Your task to perform on an android device: Open DoorDash app, Enter zipcode 98101 and search for Aliberto's Jr Fresh Mexican Food, gluten free restaurant
Image 0: 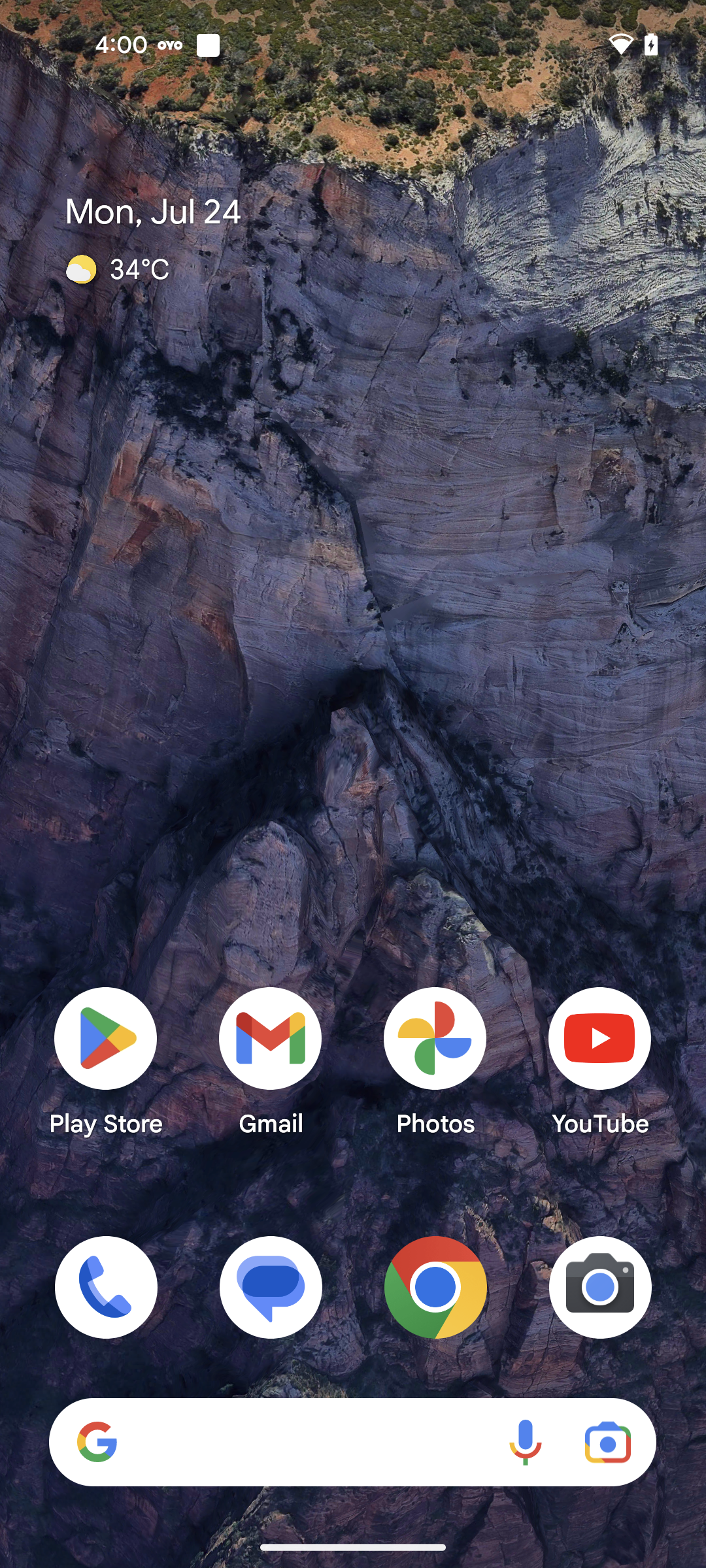
Open DoorDash app
Step 0: open app "DoorDash"
Image 1: 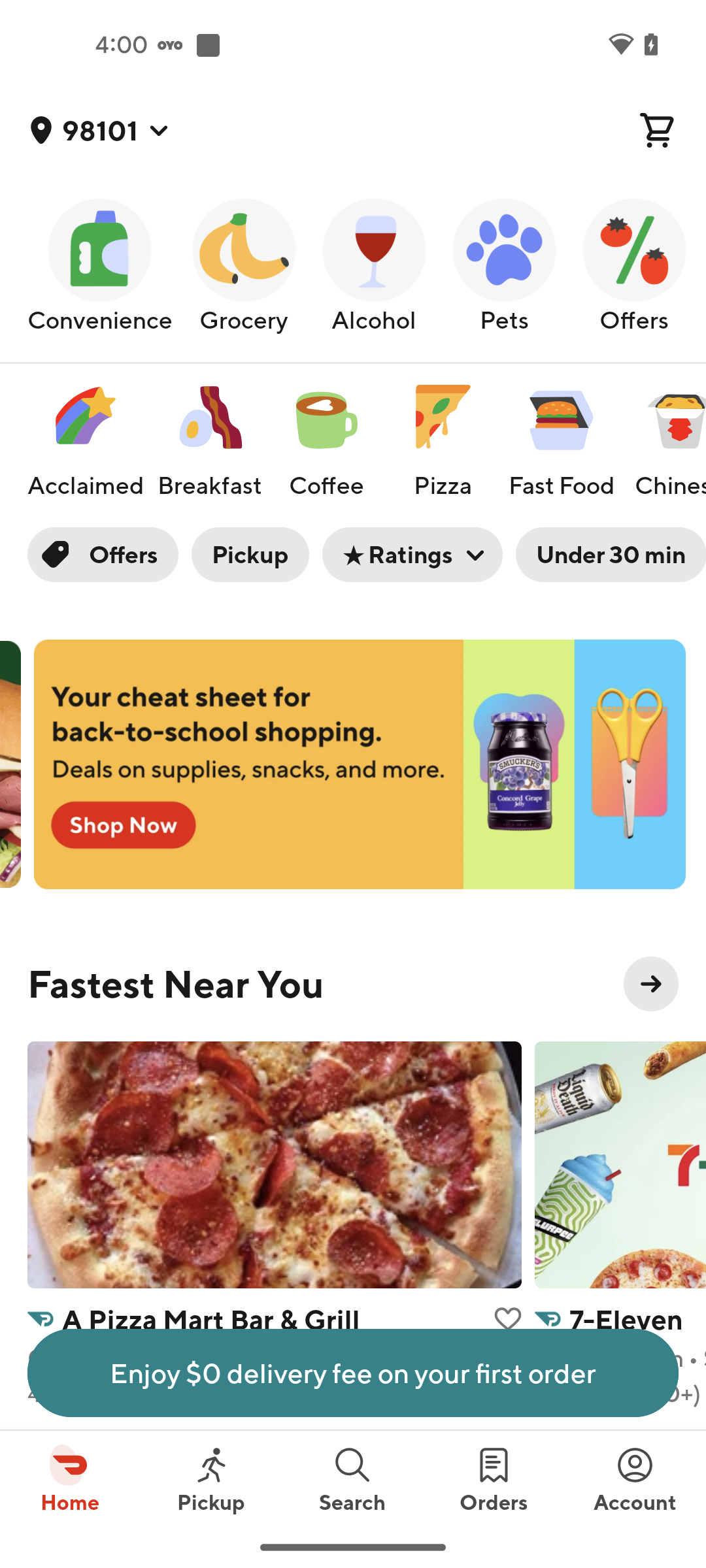
Go to the Search tab
Step 1: click (353, 1478)
Image 2: 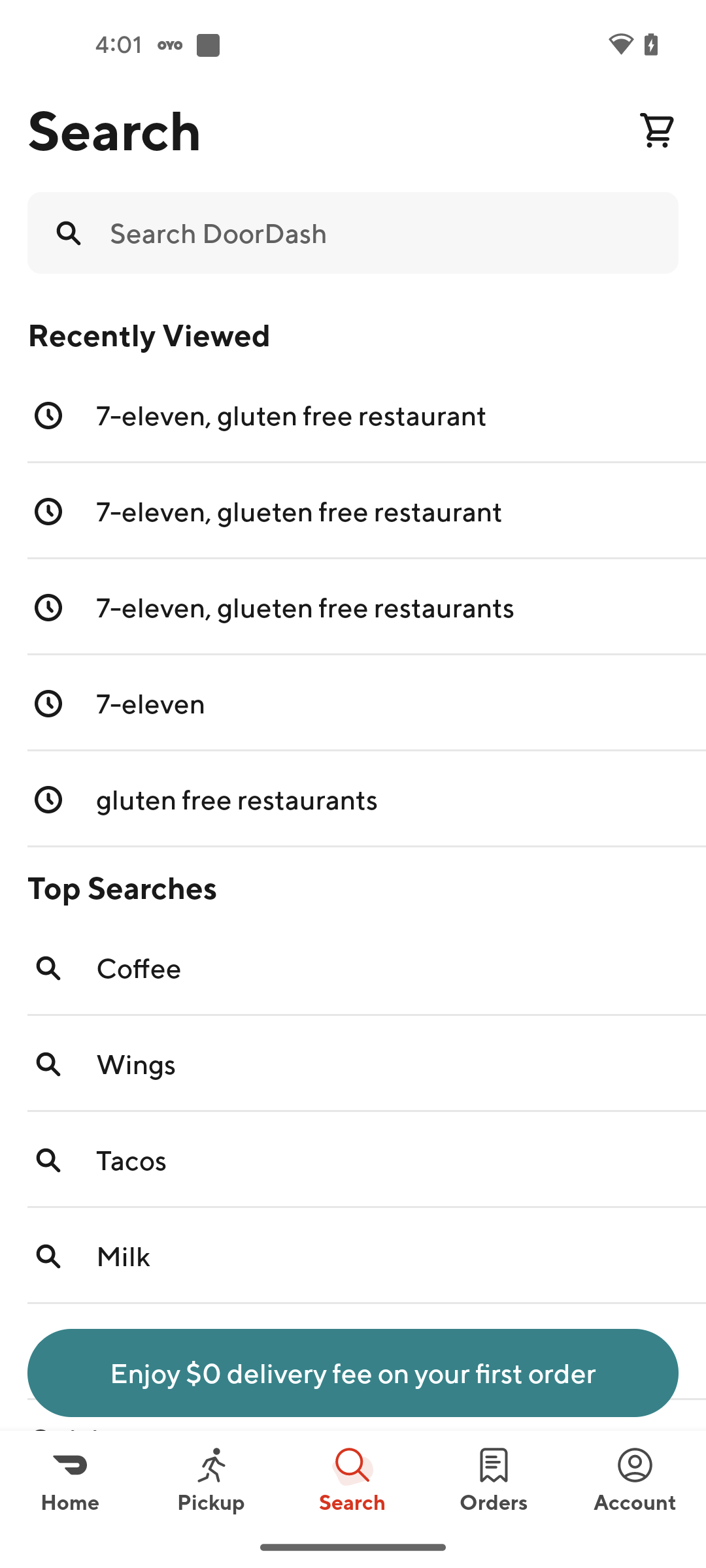
Click on the search bar
Step 2: click (380, 233)
Image 3: 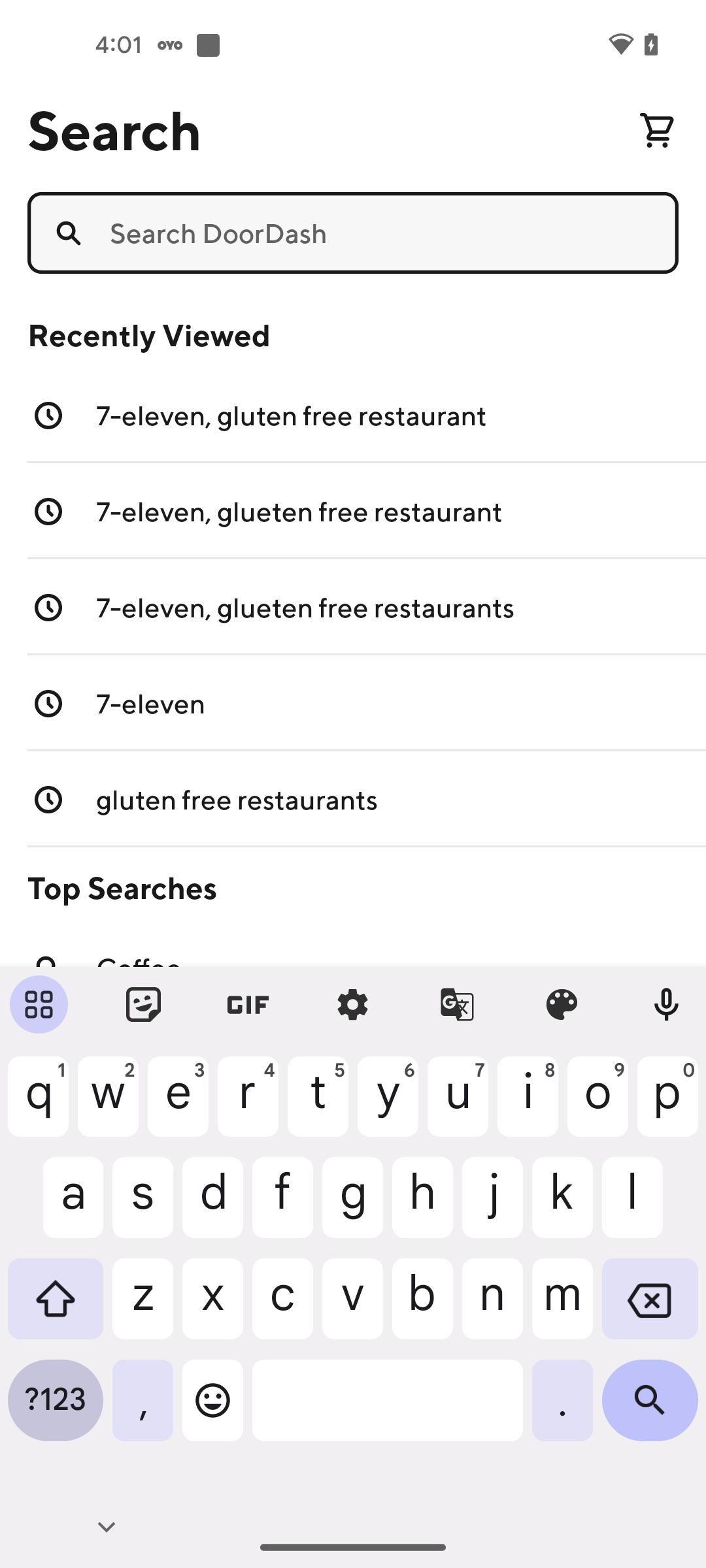
Search for Aliberto's Jr Fresh Mexican Food, gluten free restaurant
Step 3: type "Aliberto's Jr Fresh Mexican Food, gluten free restaurant"
Image 4: 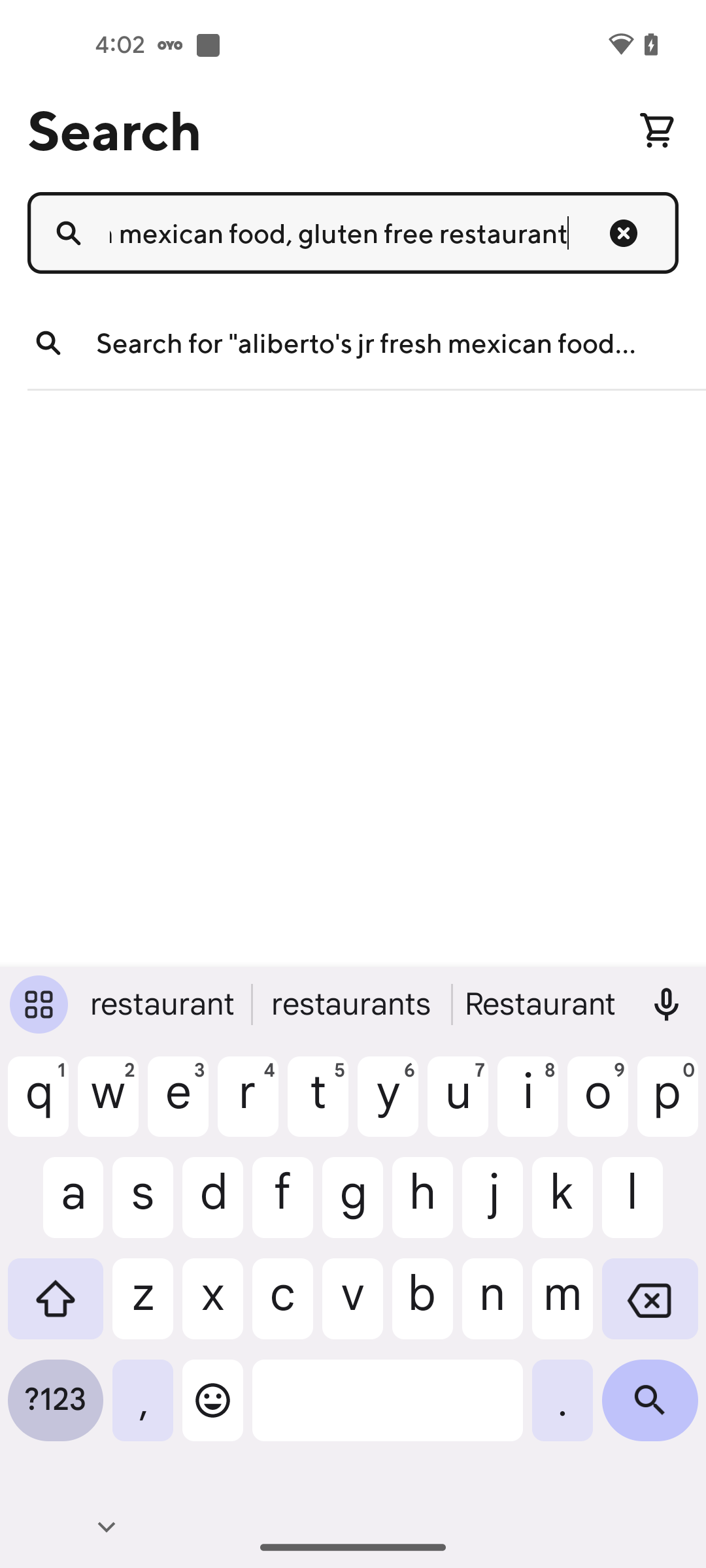
Click on the Search icon at the bottom right corner of the screen
Step 4: click (650, 1410)